Your task to perform on an android device: I want to reset the stopwatch
Image 0: 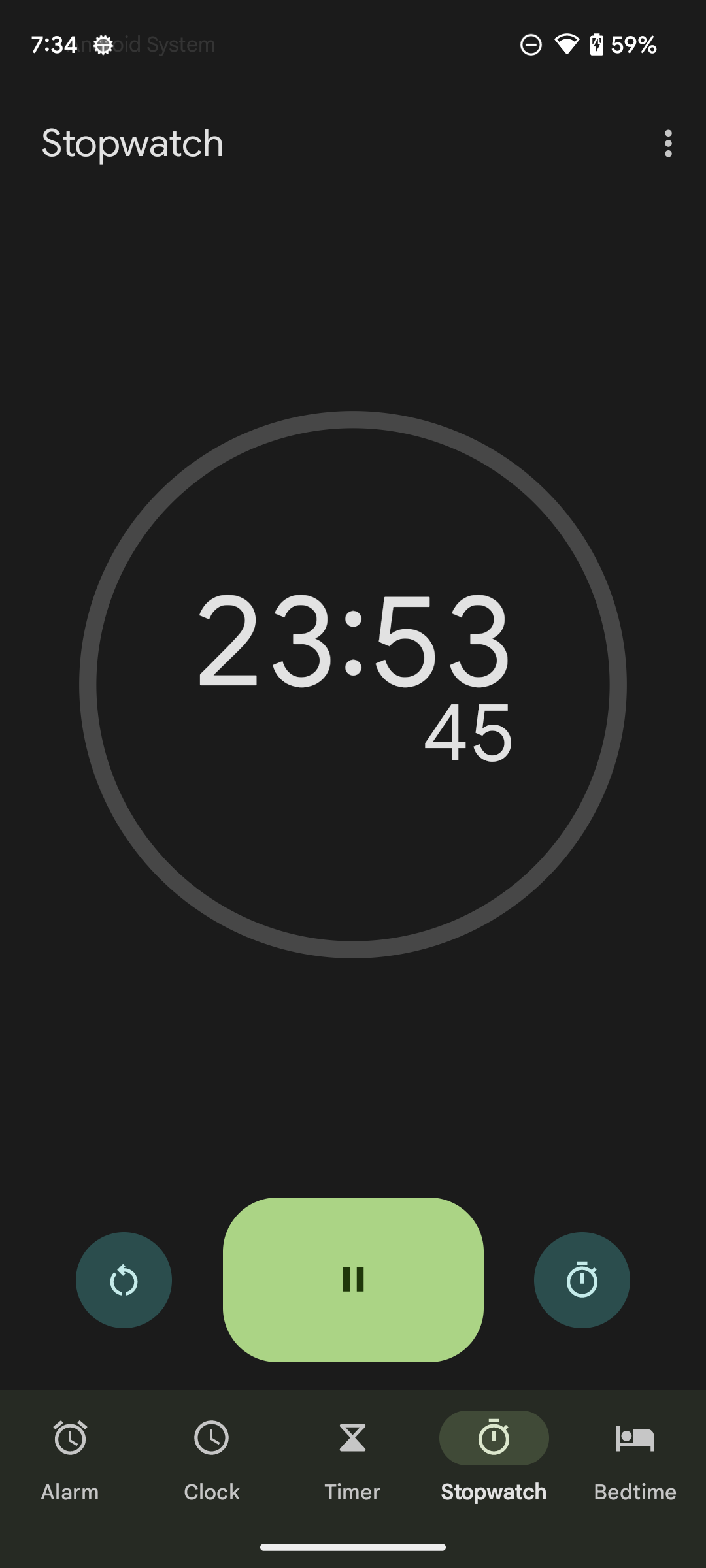
Click on the reset icon at the left of the screen
Step 0: click (124, 1280)